Your task to perform on an android device: I want to compare the prices of baltoro engineered wood king size hydraulic storage bed
Image 0: 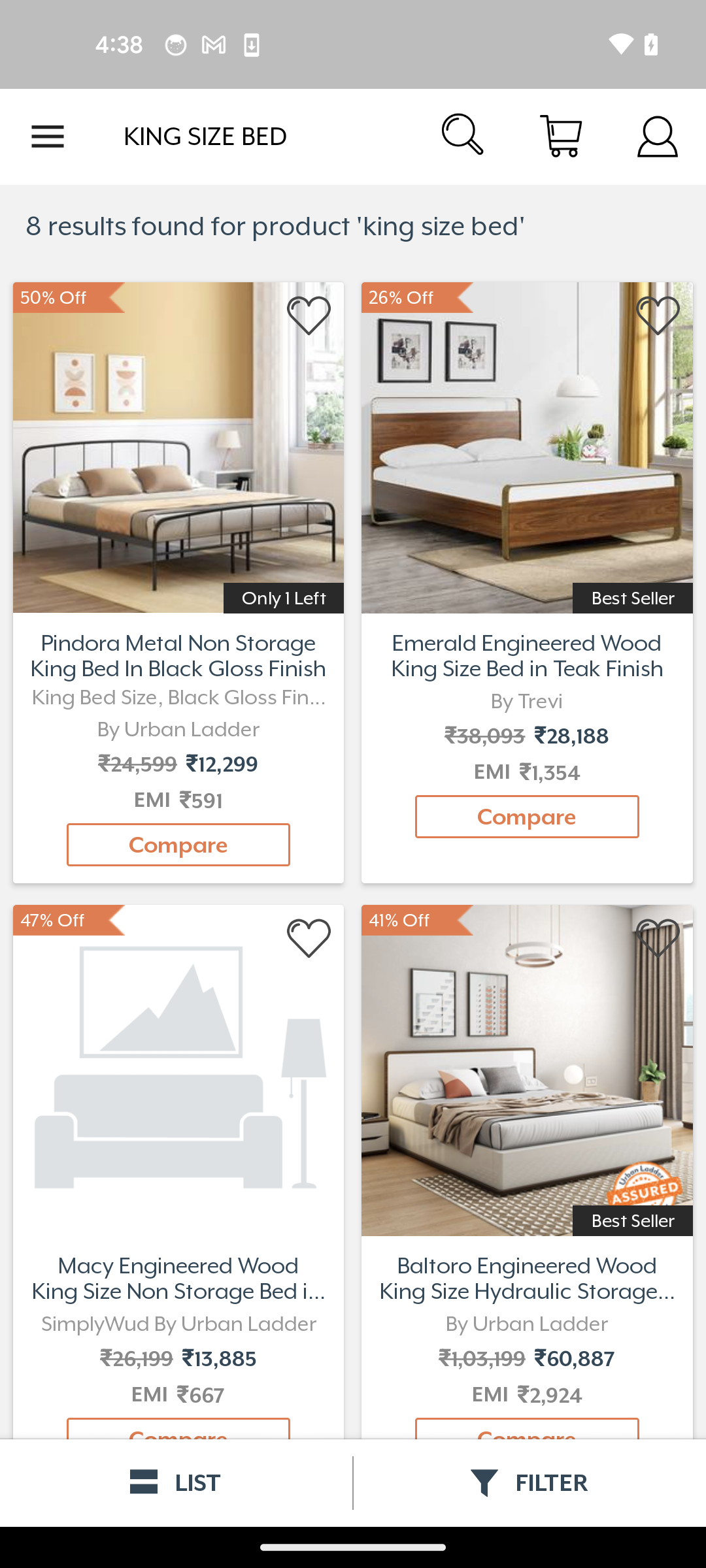
Swipe up to view the compare option of baltoro engineered wood king size hydraulic storage bed
Step 0: scroll down
Image 1: 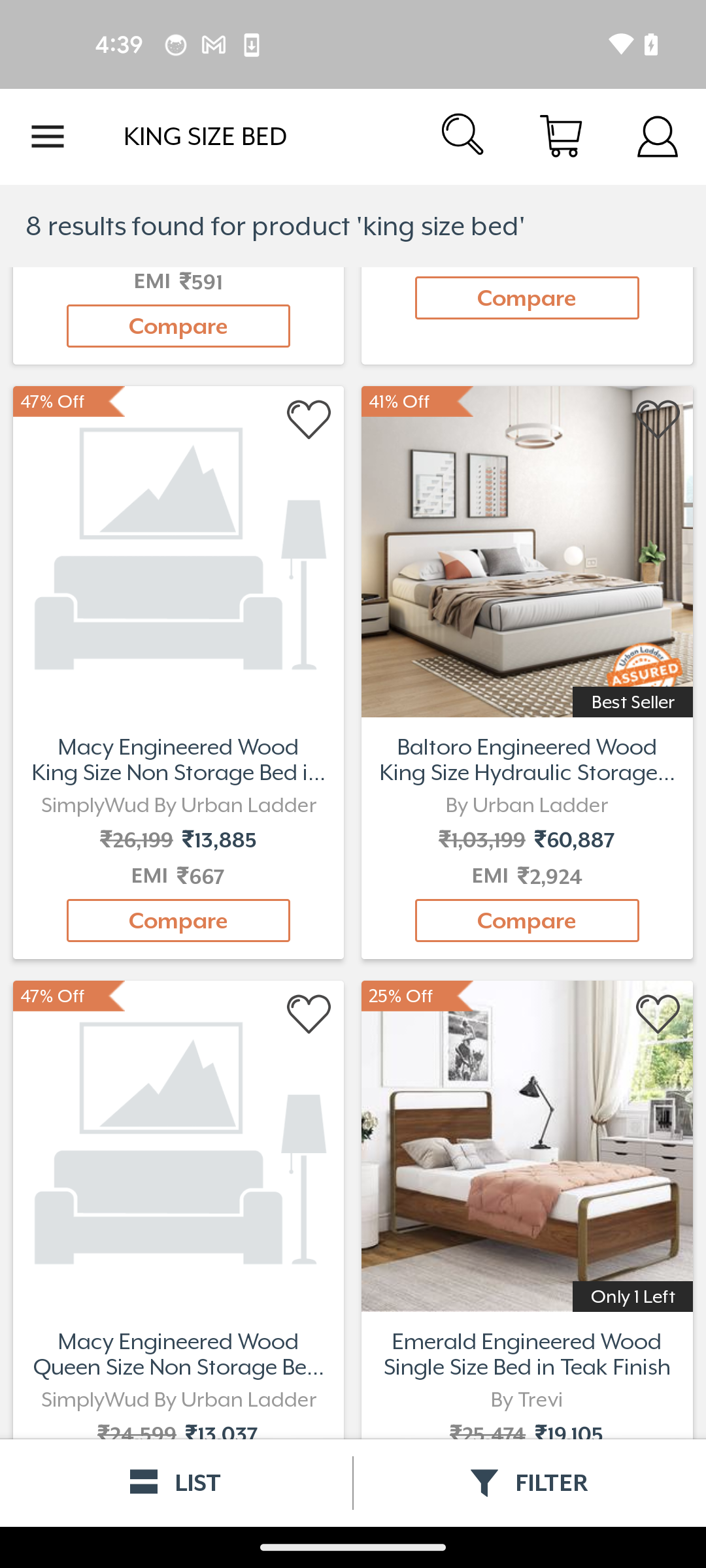
Tap on the compare option
Step 1: click (527, 921)